Your task to perform on an android device: Open Currency converter app, Compare Japanese JPY to Indian INR and see the current stats
Image 0: 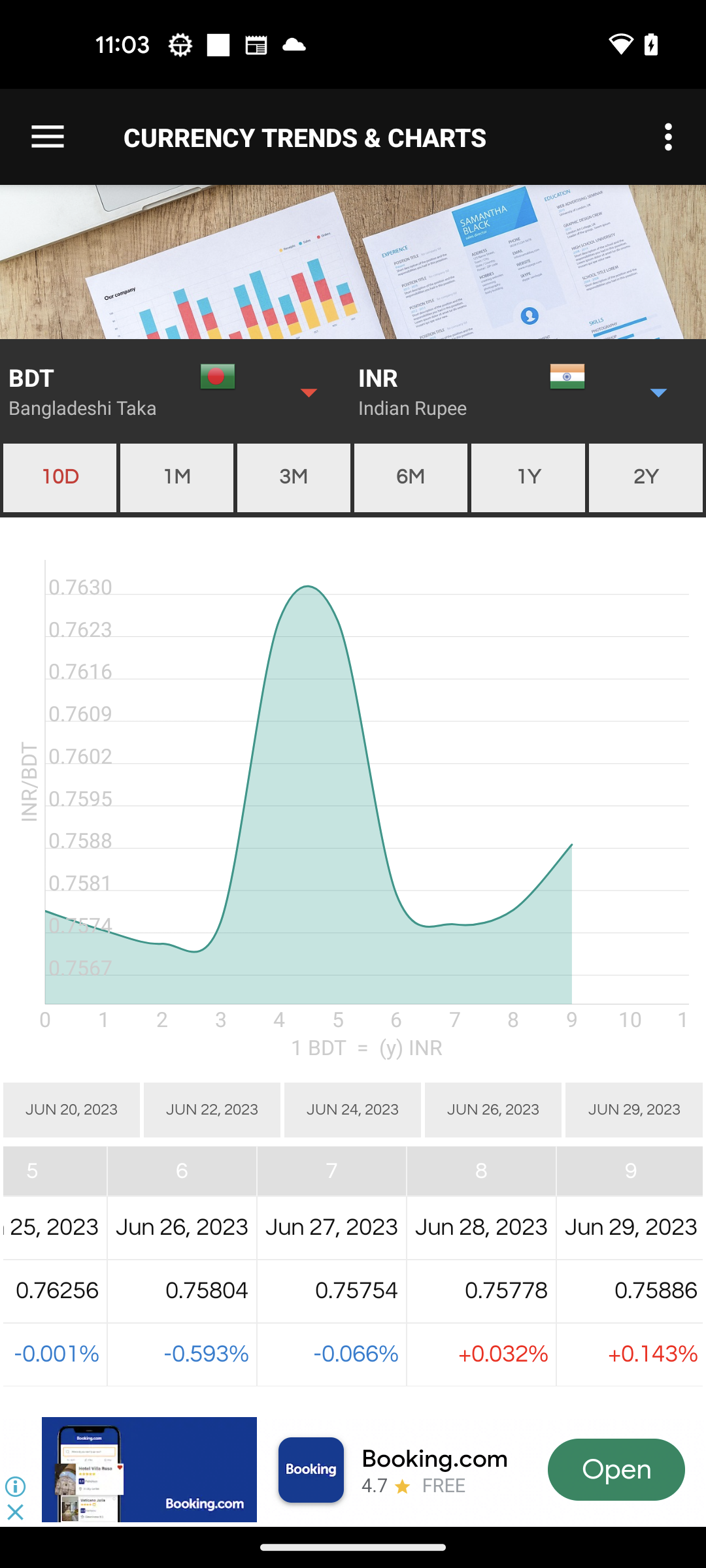
Open Currency converter app
Step 0: open app "Currency Converter"
Image 1: 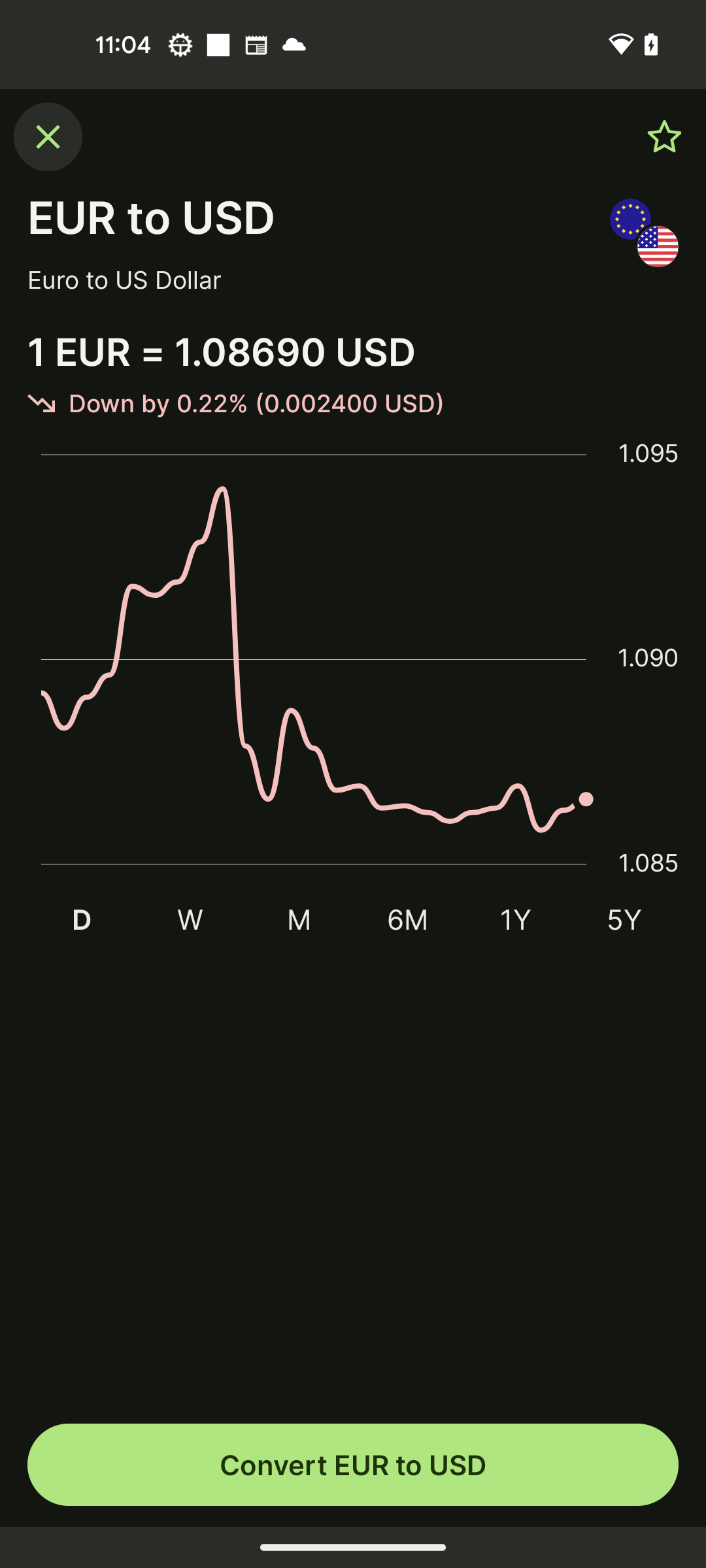
Click on the close icon at the top left of the screen
Step 1: click (47, 136)
Image 2: 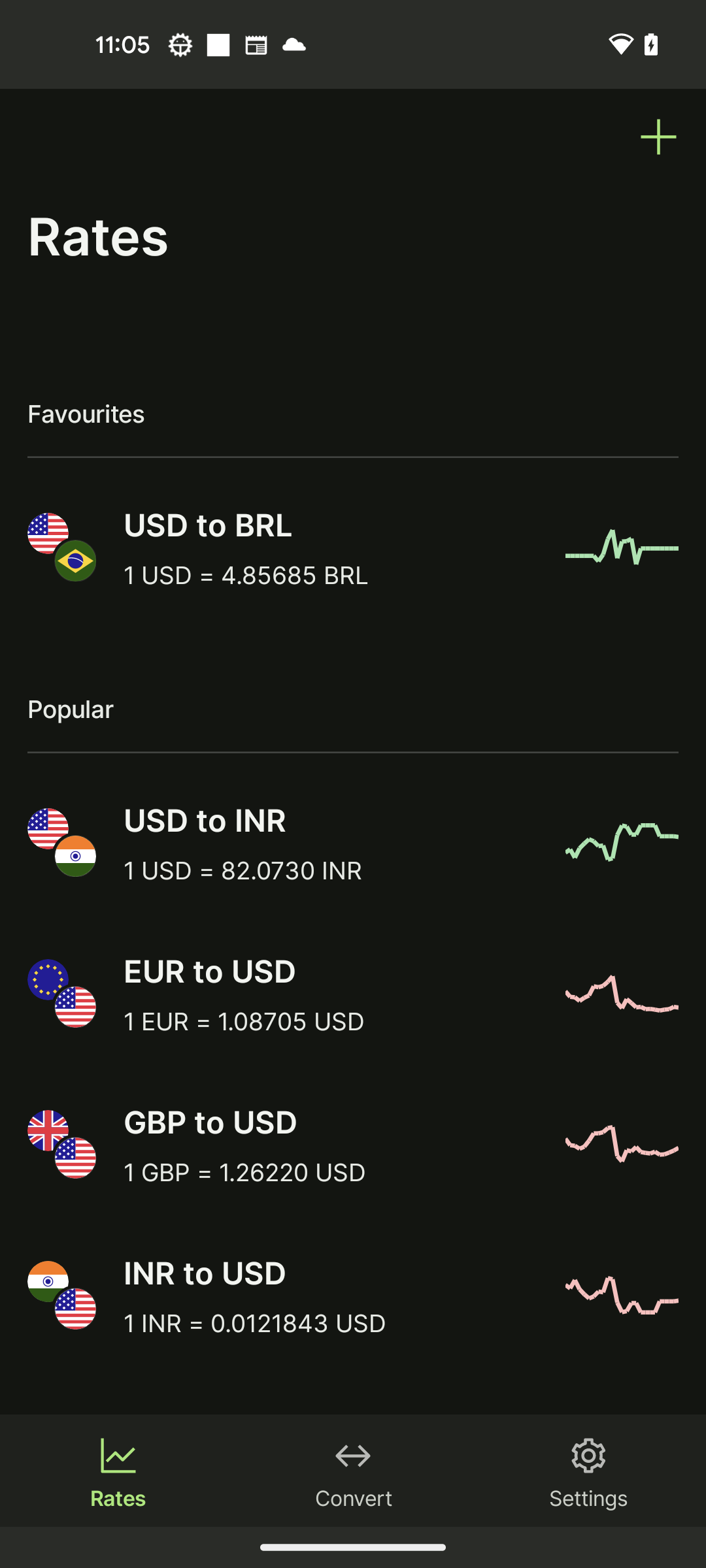
Click on the plus icon at the top right of the screen
Step 2: click (659, 137)
Image 3: 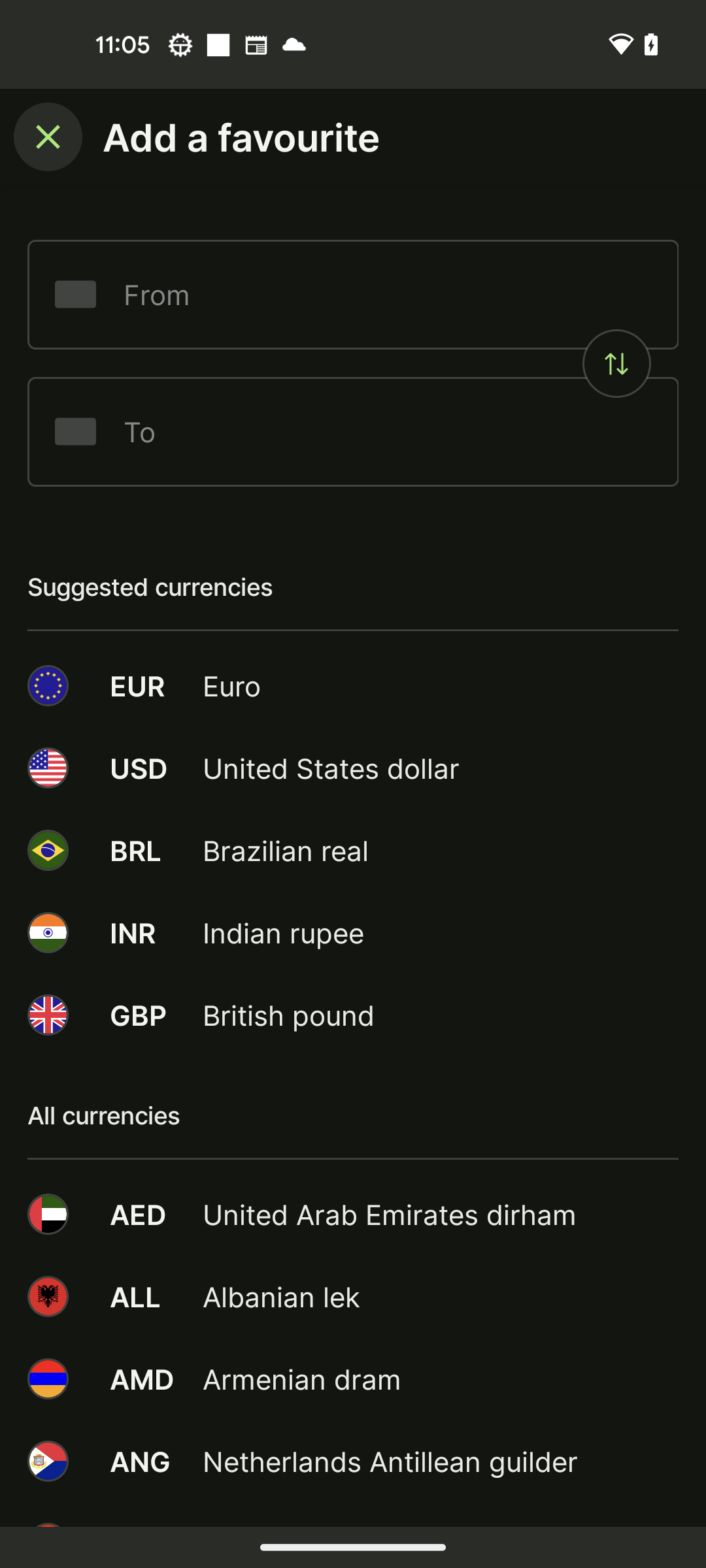
Click on the from search bar
Step 3: click (388, 294)
Image 5: 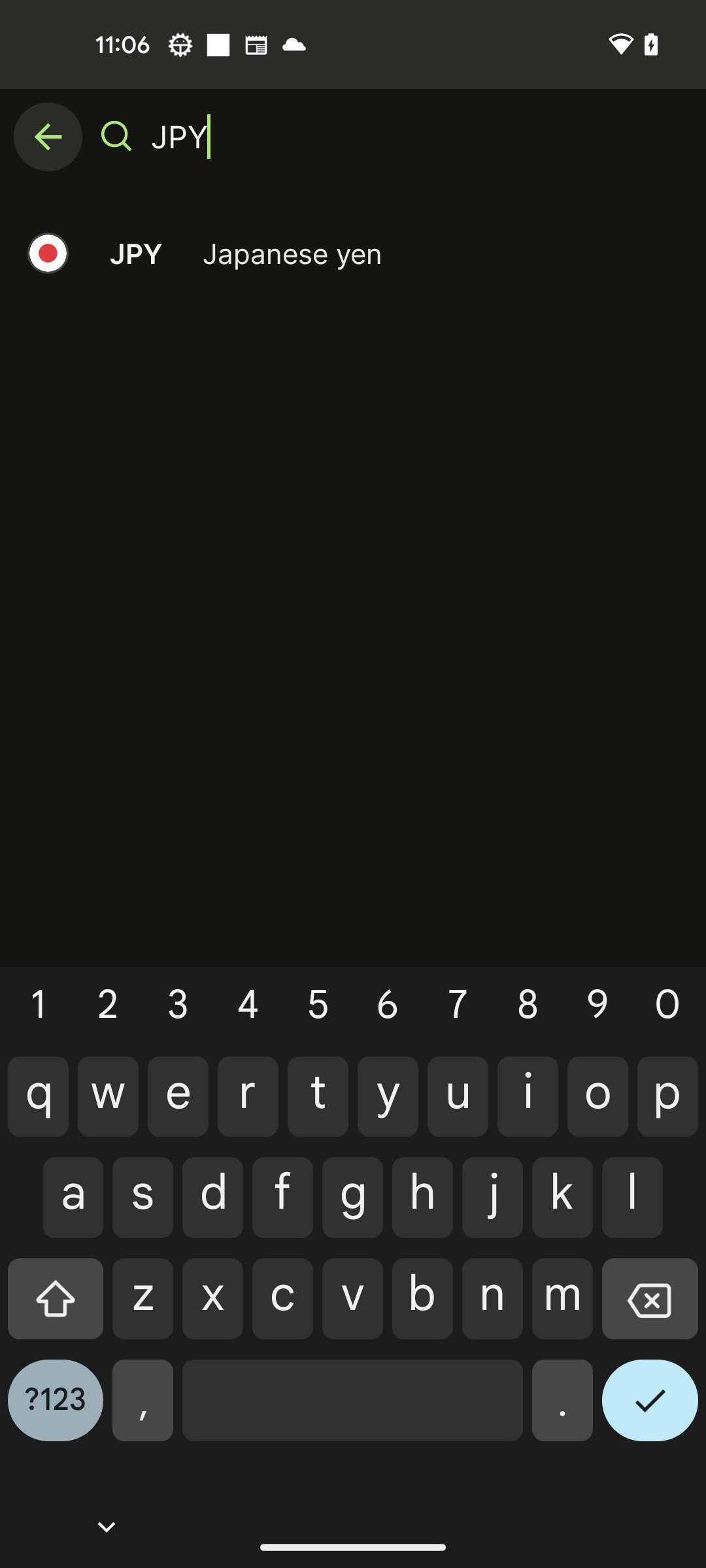
Click on the JPY- Japanese yen from the search result
Step 5: click (149, 253)
Image 6: 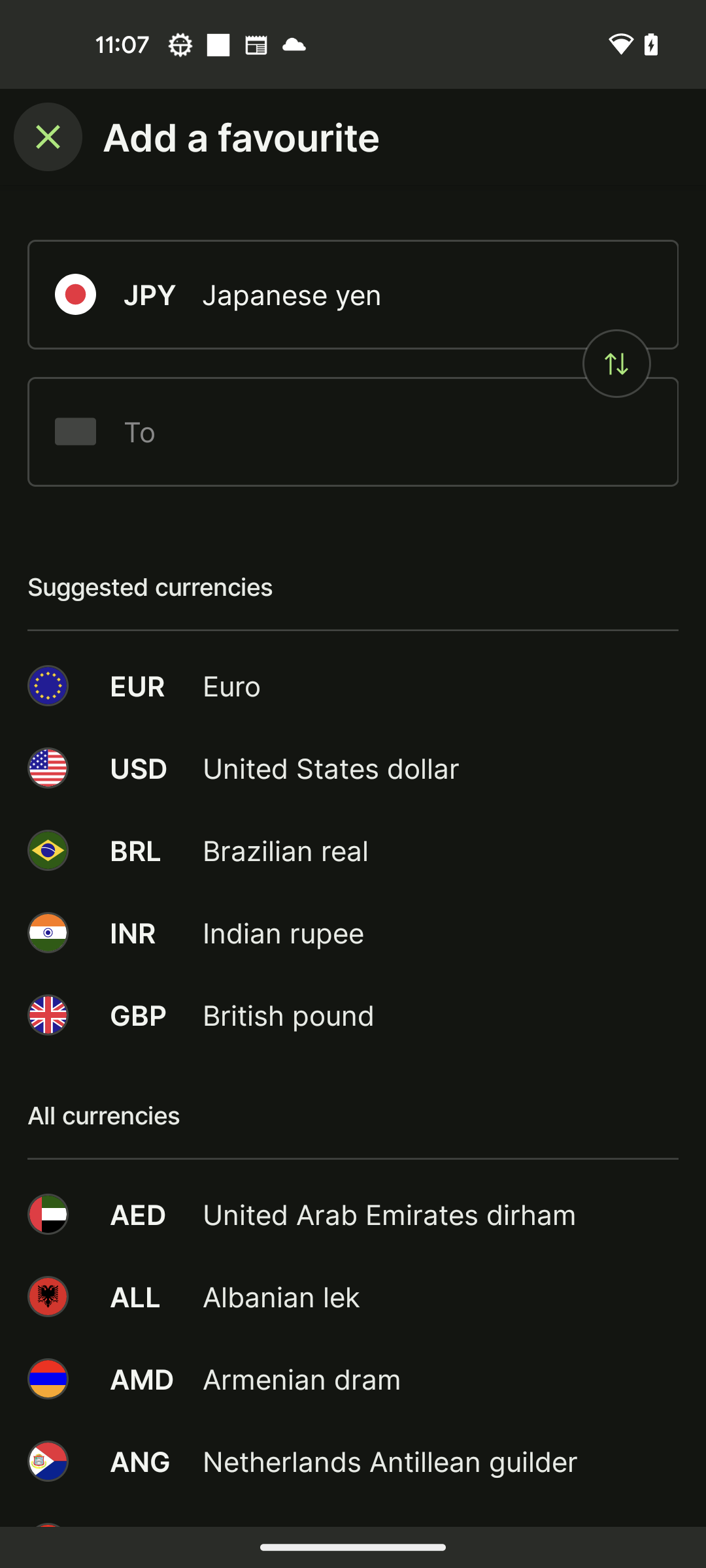
Click on the to search bar
Step 6: click (388, 431)
Image 8: 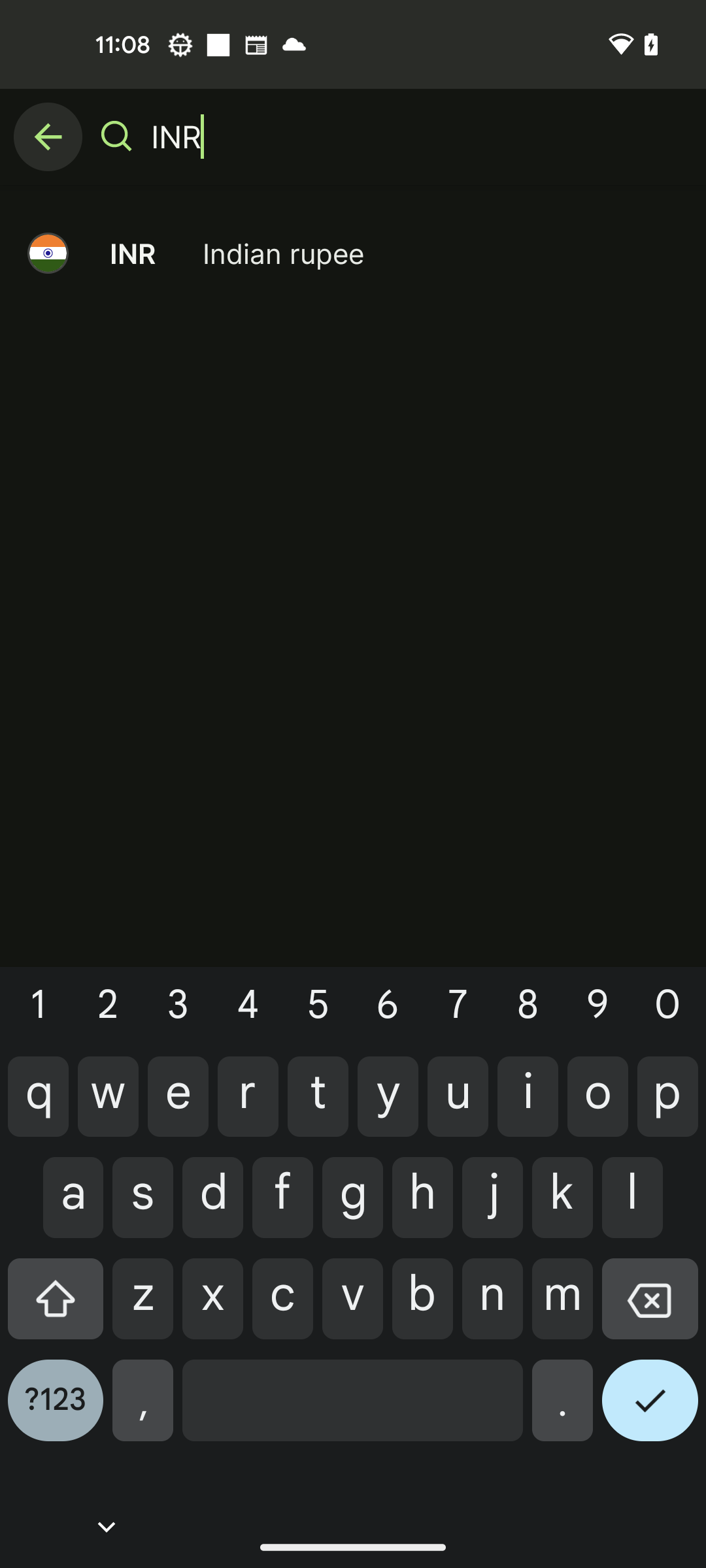
Click on the INR Indian rupee from the search result
Step 8: click (441, 253)
Image 9: 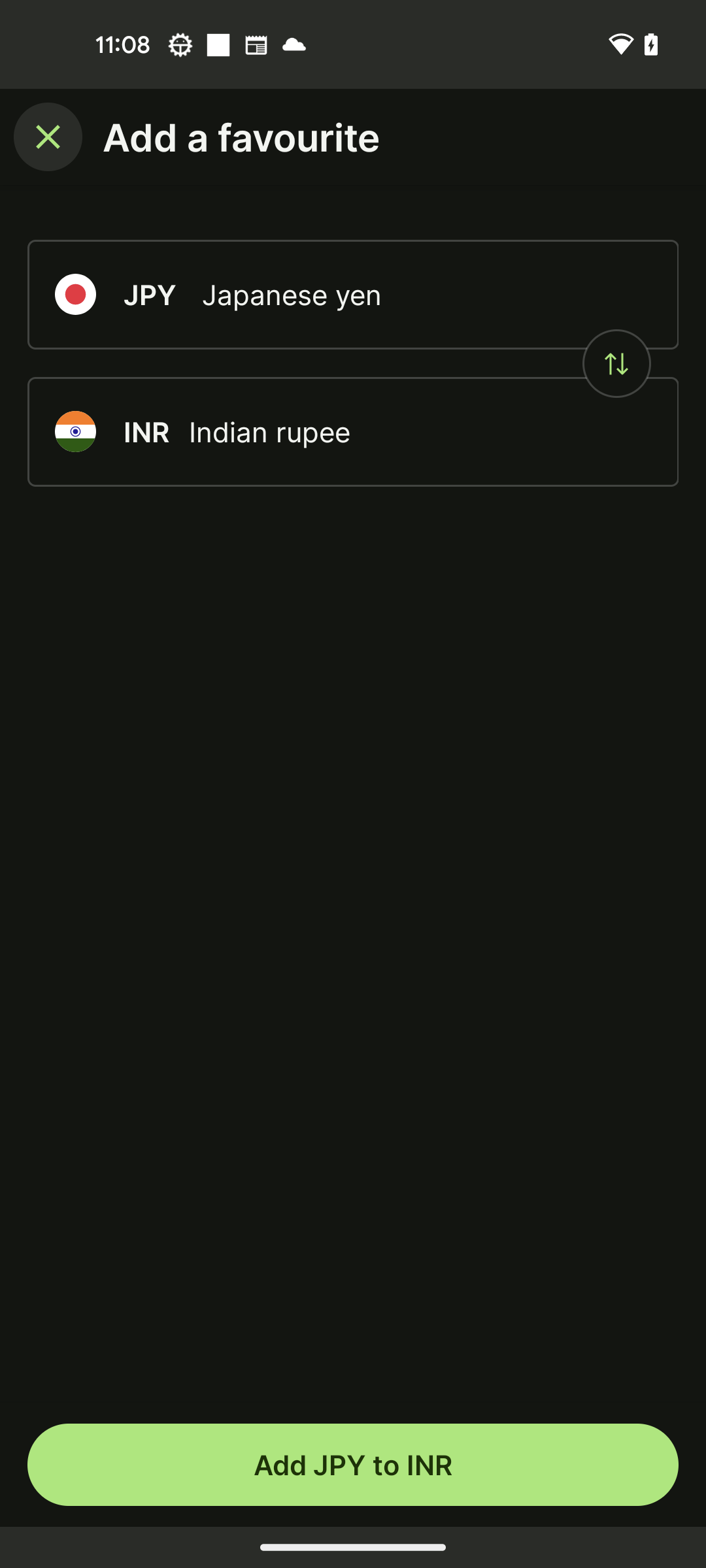
Click on the Add JPY to INR button at the bottom of the screen
Step 9: click (353, 1465)
Image 10: 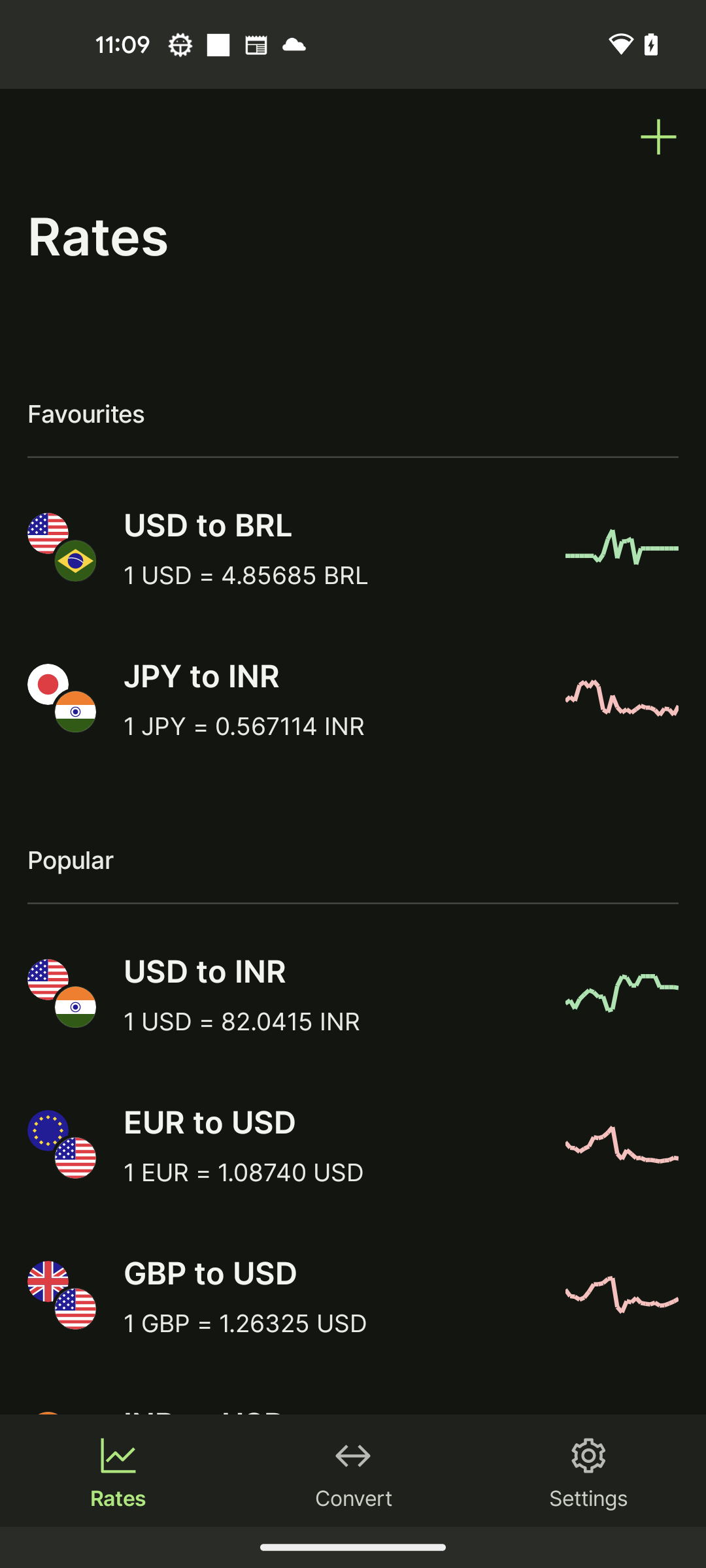
Click on the JPY to INR currency in Favorites section
Step 10: click (330, 675)